Your task to perform on an android device: I want to view the weather history of the Berlin country
Image 0: 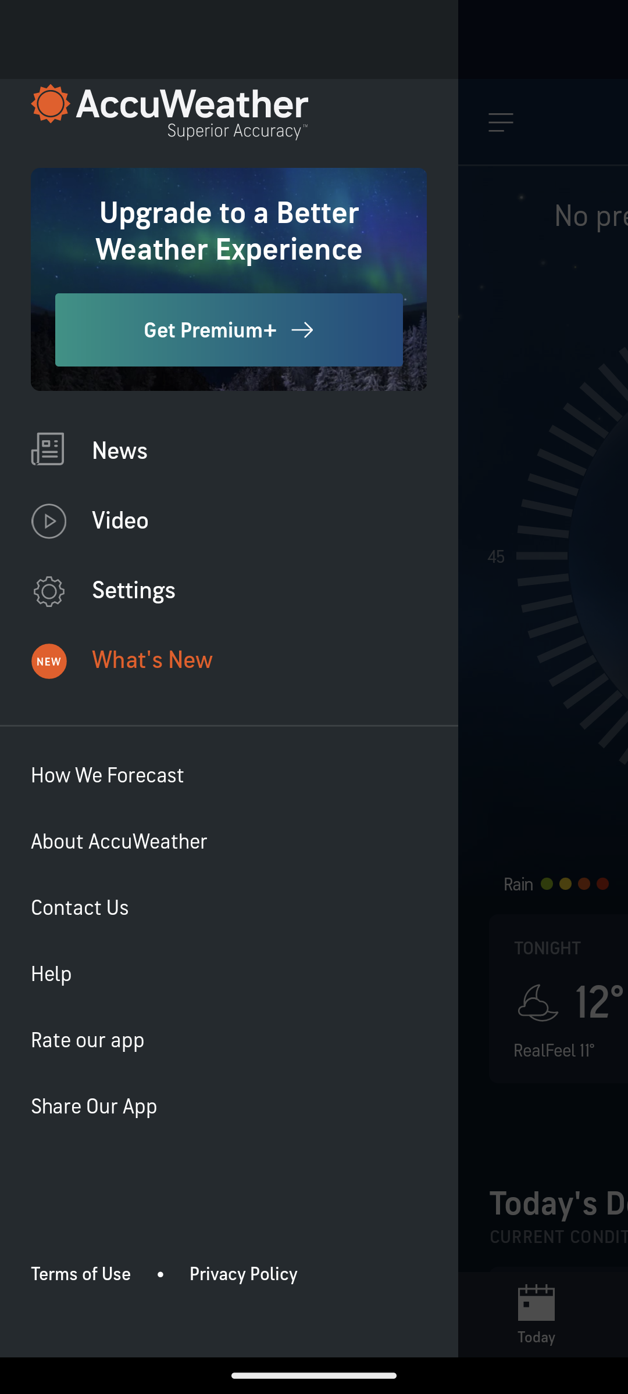
Go back to the screen
Step 0: press back button
Image 1: 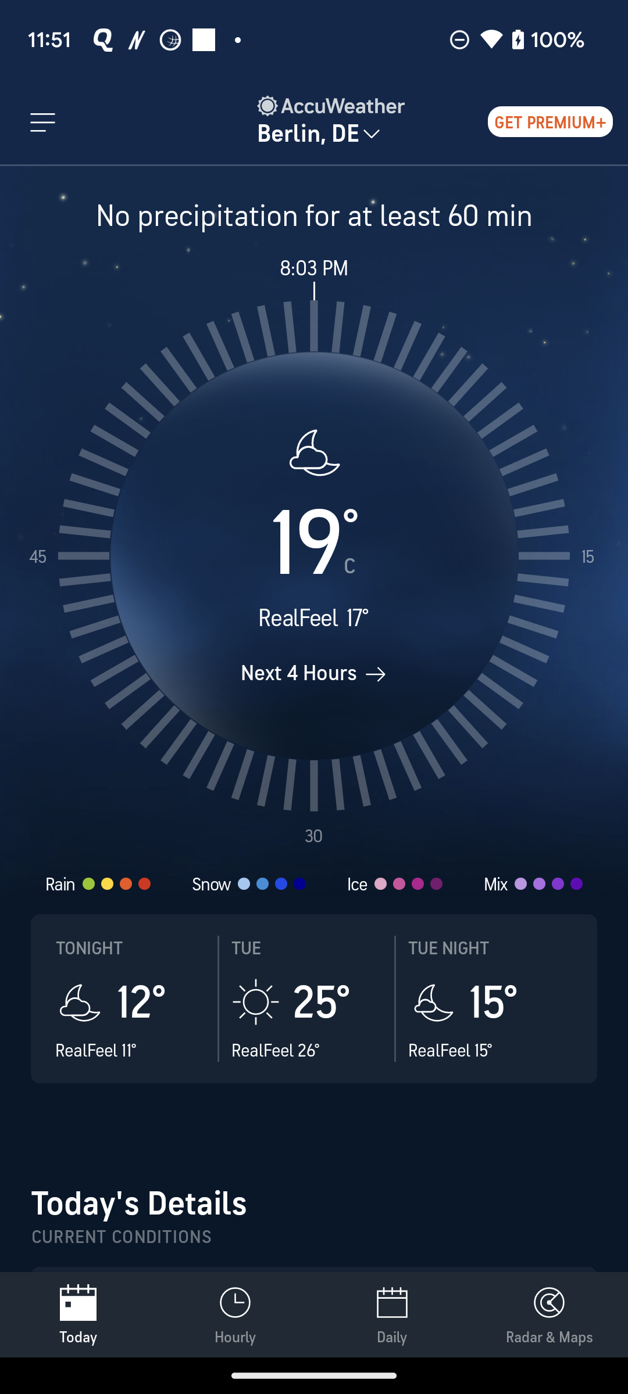
Scroll up to view the see more option 
Step 1: scroll down
Image 2: 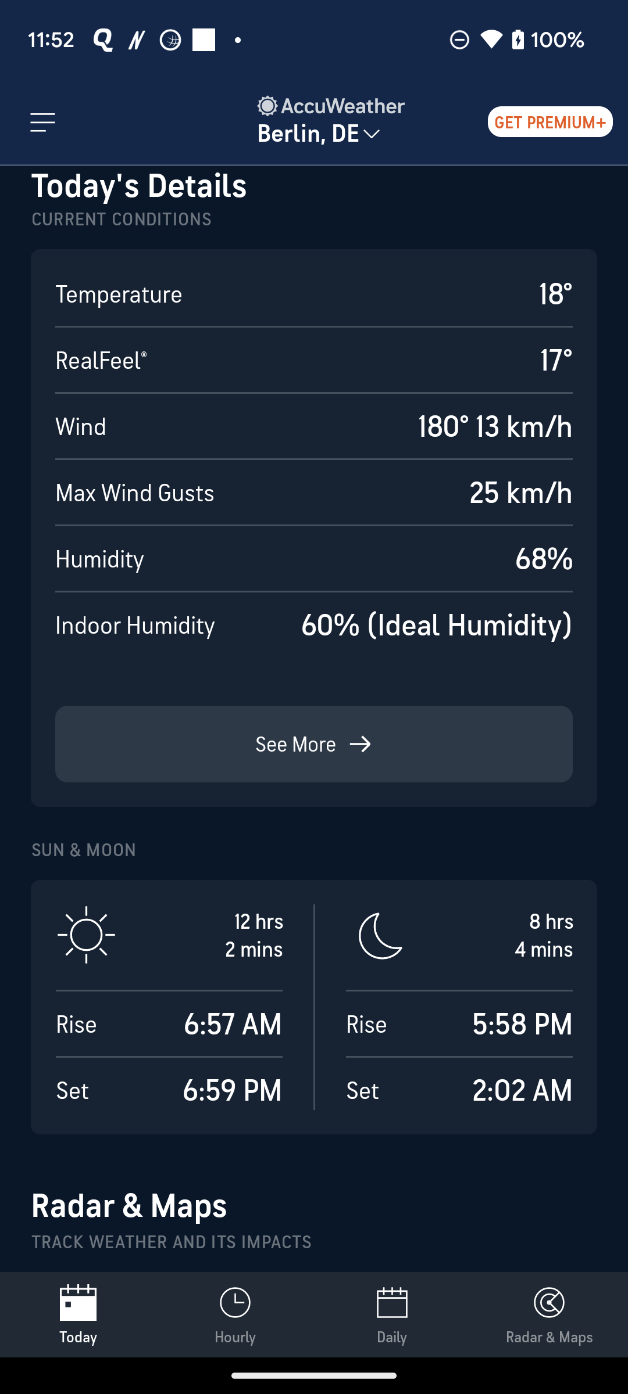
Click on the See more option 
Step 2: click (405, 735)
Image 3: 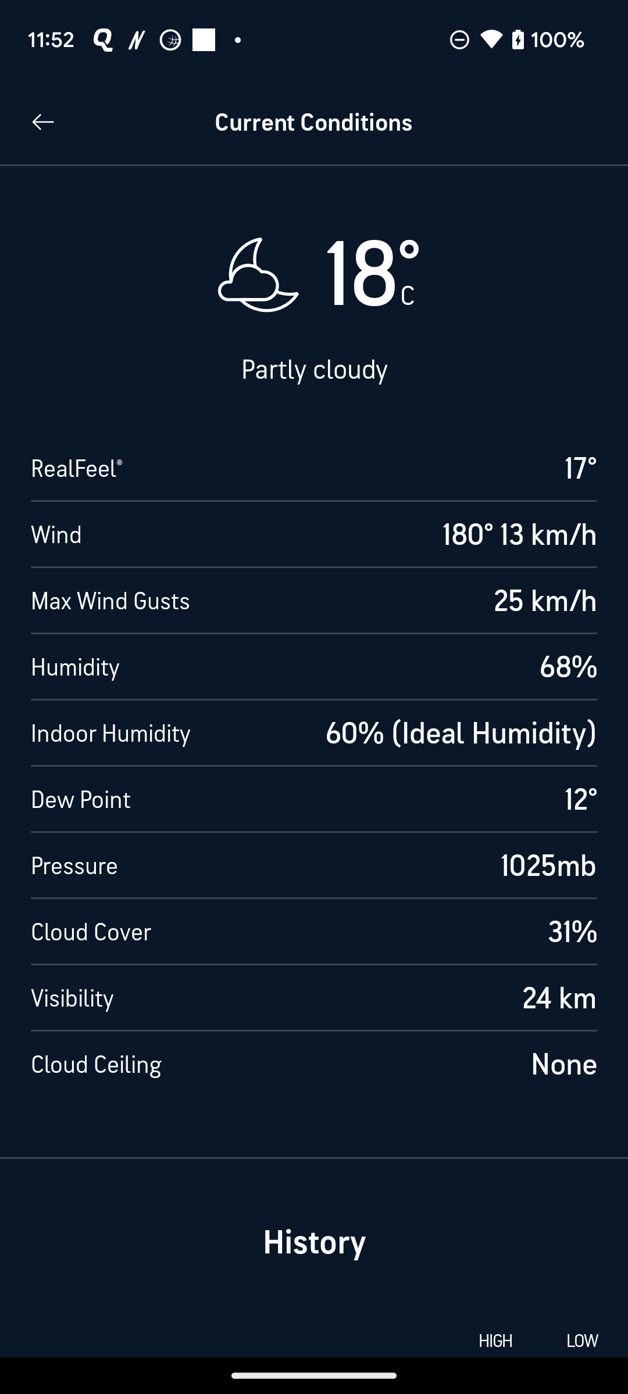
Scroll up to view the History 
Step 3: scroll down